Your task to perform on an android device: I want to keep track of the progress of the mango plant. For that, I need to water it every 4 days, and lastly, I watered it on November 23, 2023, so set the reminder for the watering plant for every day at 10:00 am on the LeafSnap app.
Image 0: 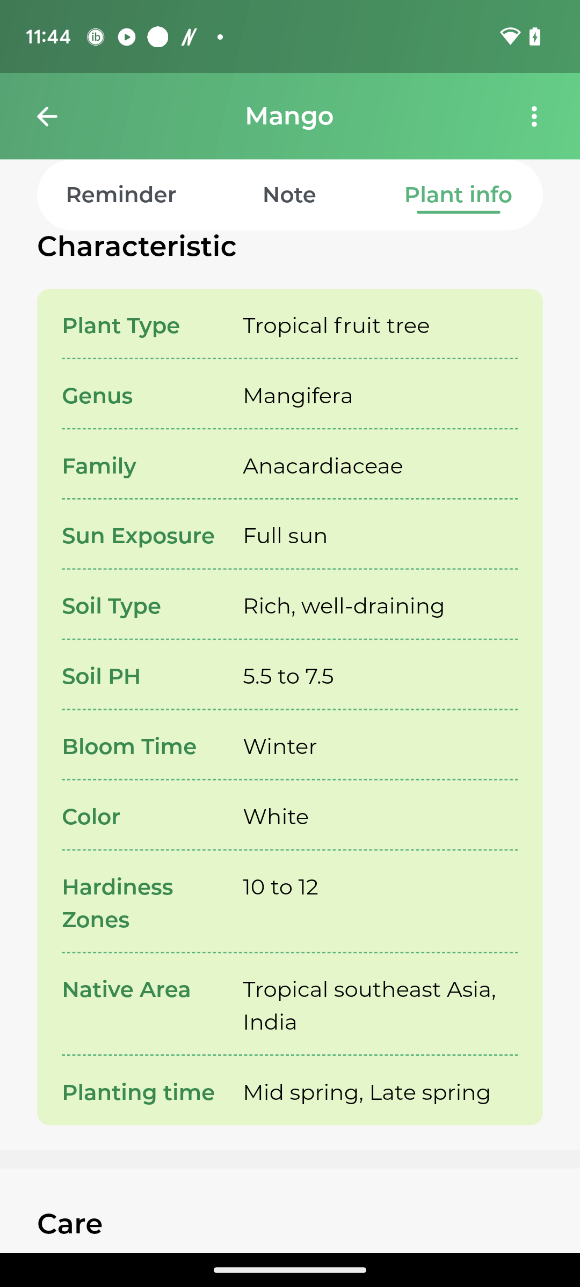
Click on the tab Reminder.
Step 0: click (121, 195)
Image 1: 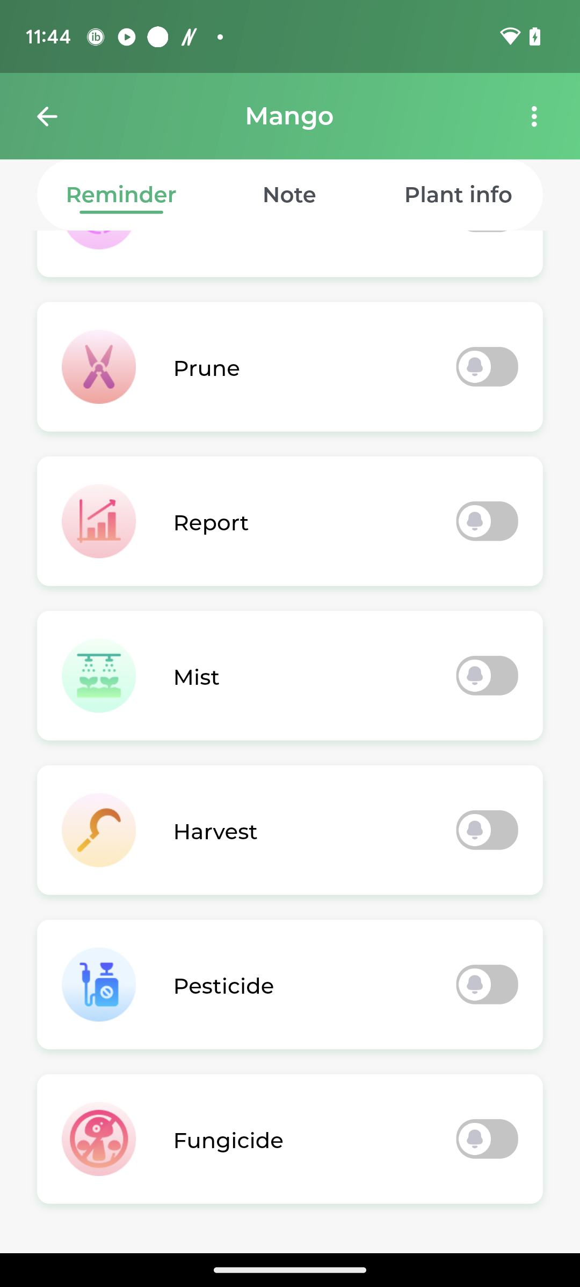
Scroll down
Step 1: scroll up
Image 2: 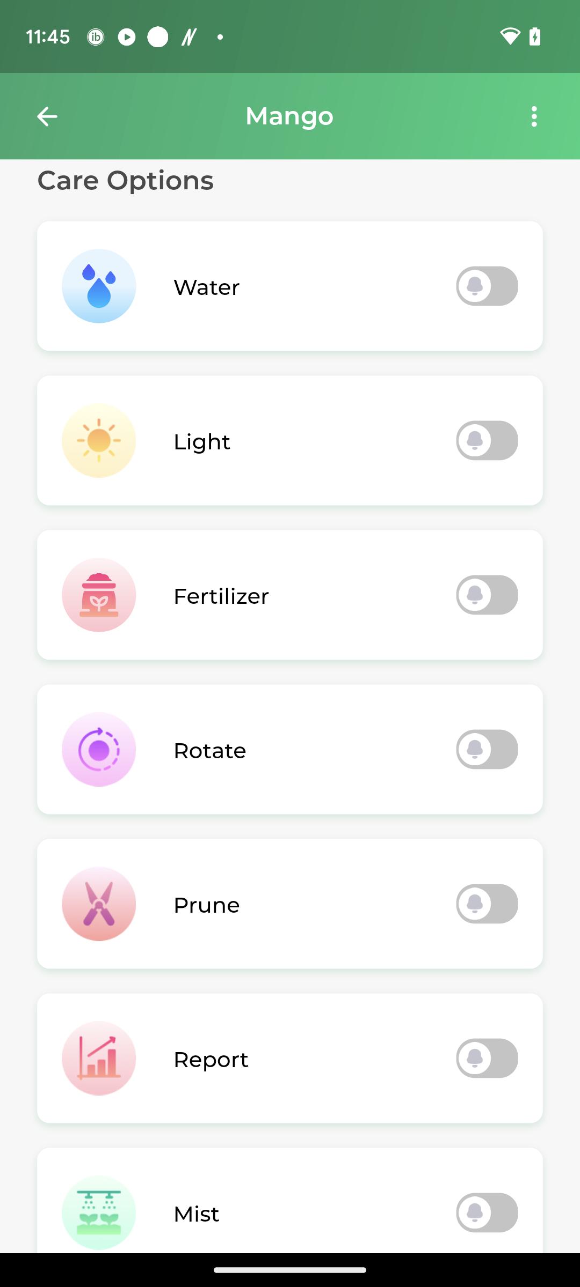
Click on the tab Water.
Step 2: click (289, 286)
Image 3: 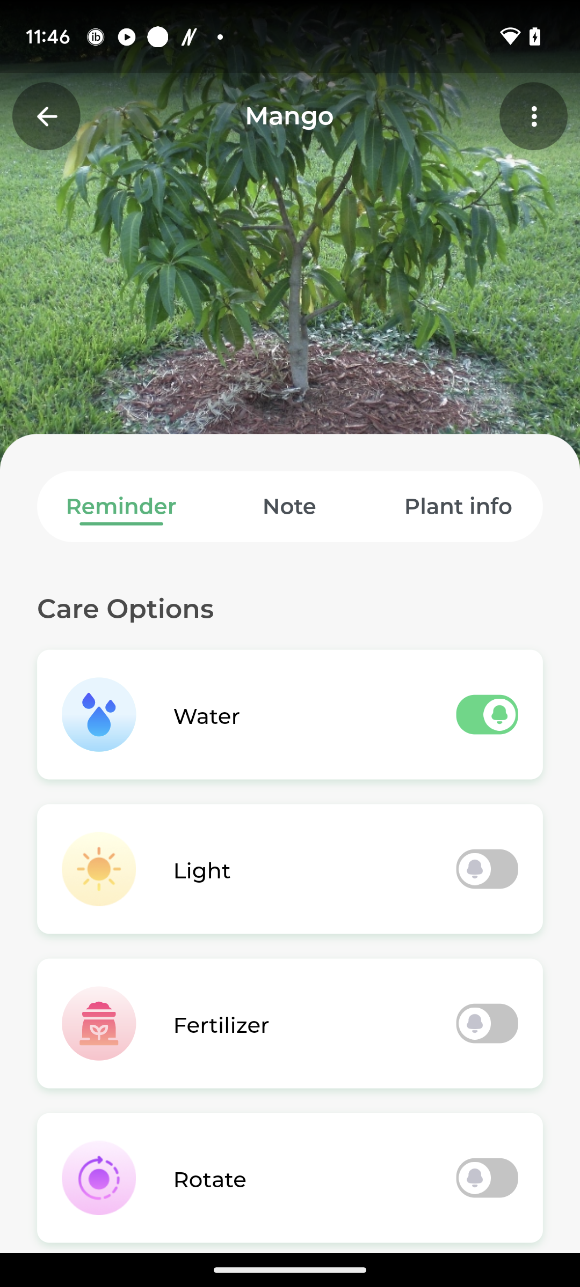
Click on the tab Water.
Step 3: click (289, 714)
Image 4: 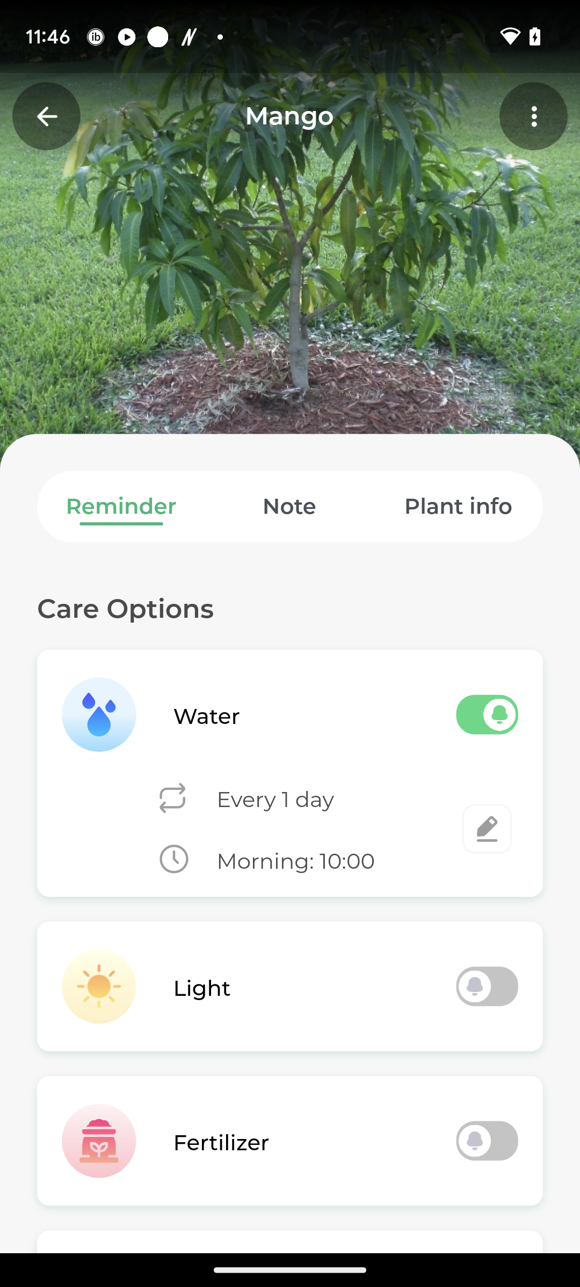
Click on the Edit Icon.
Step 4: click (486, 823)
Image 5: 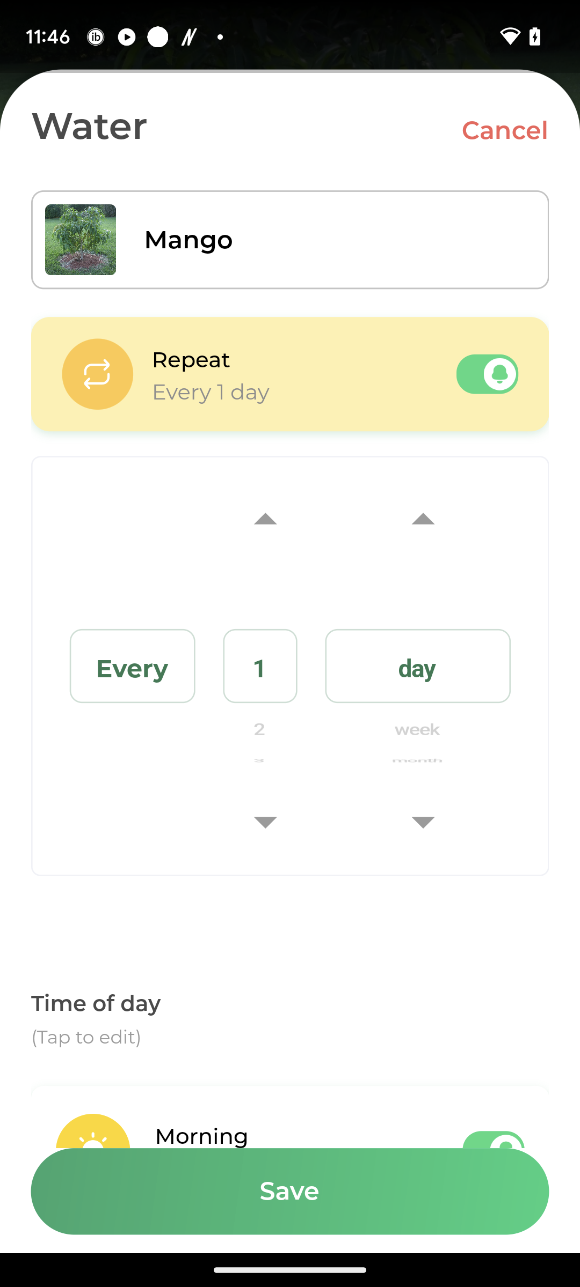
Click on the Repeat tab.
Step 5: click (342, 394)
Image 6: 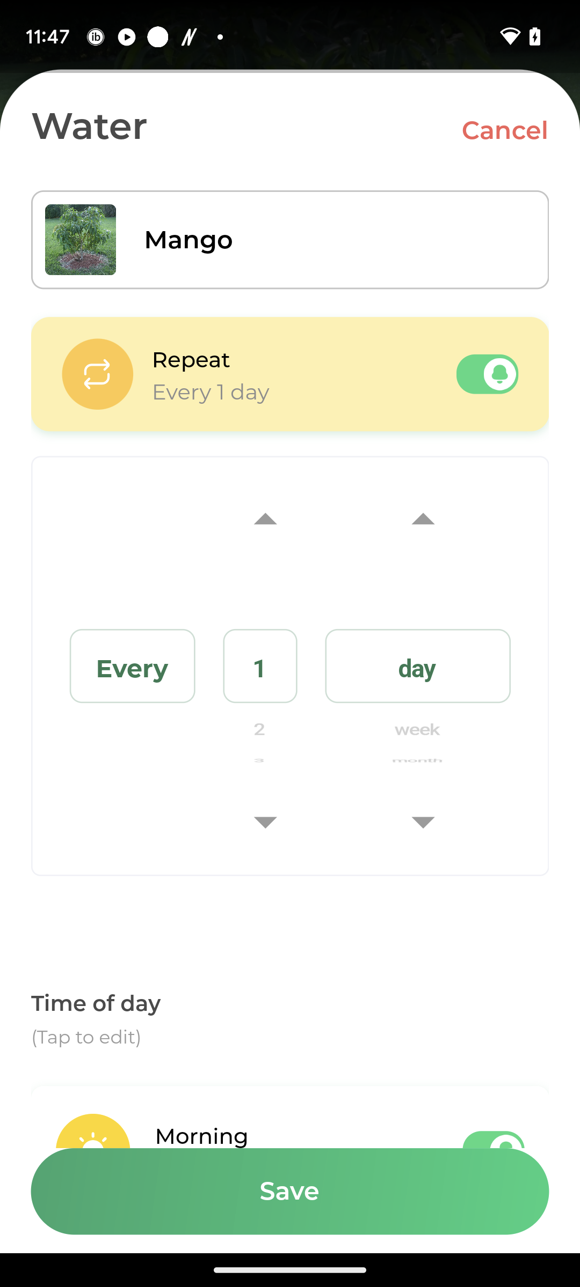
Scroll up the number bar
Step 6: scroll down
Image 7: 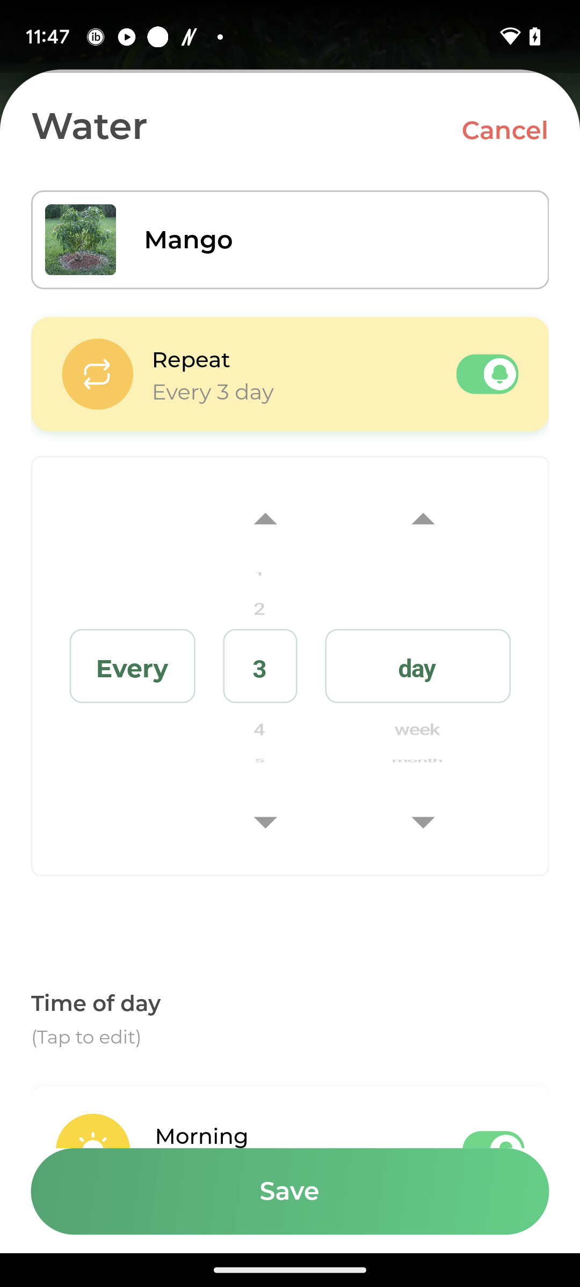
Scroll up the number bar
Step 7: scroll down
Image 8: 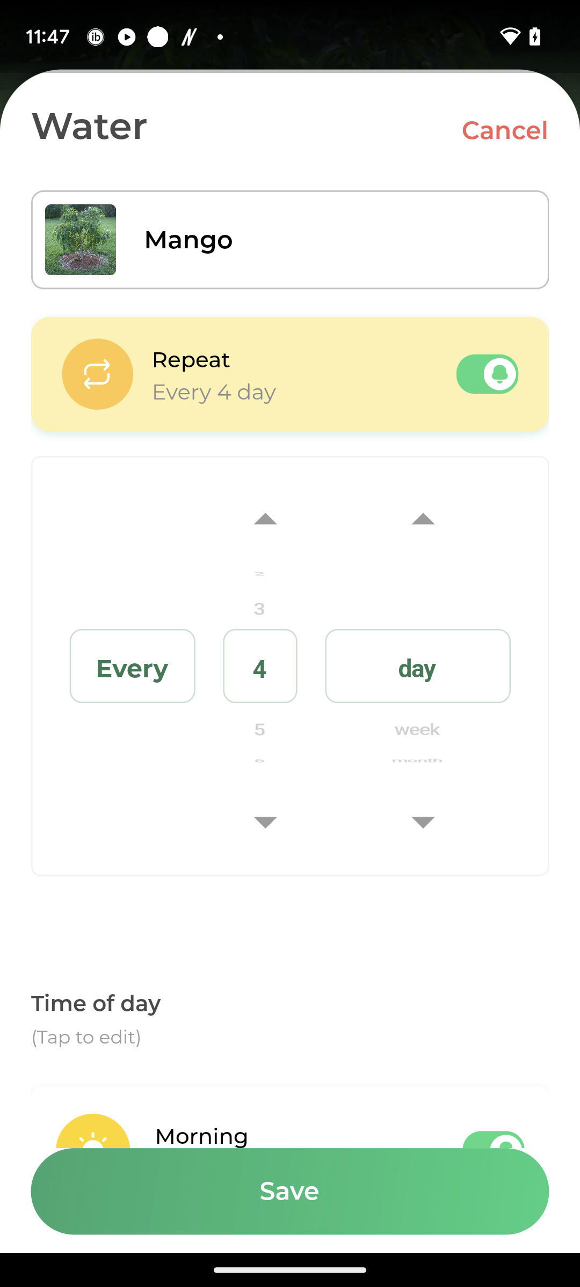
Scroll up the screen.
Step 8: scroll down
Image 9: 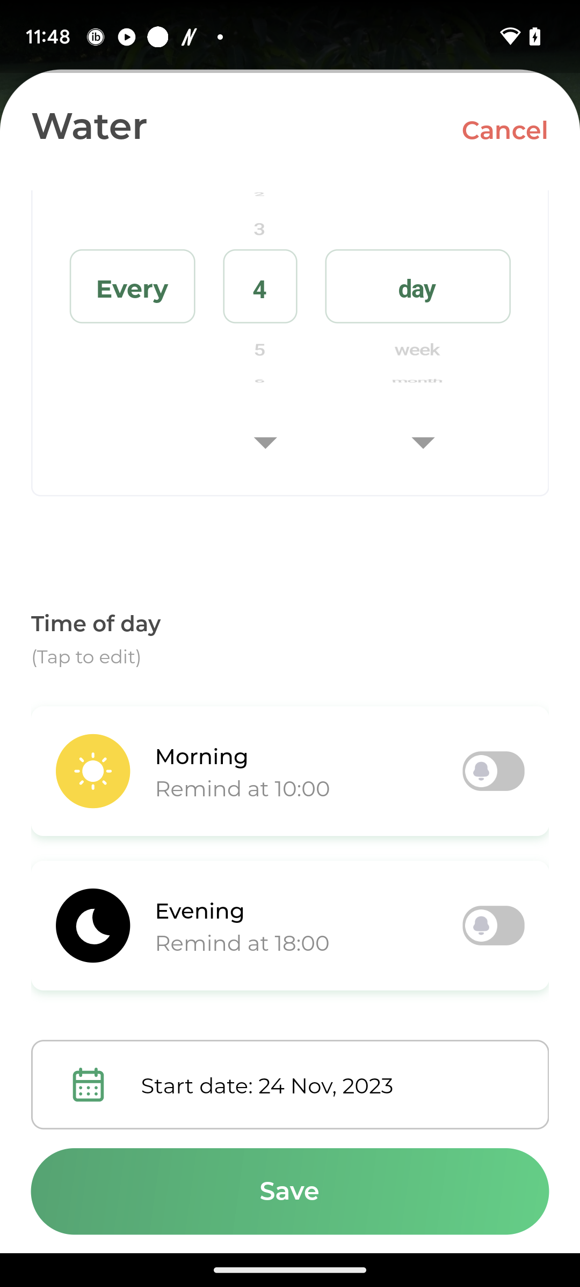
Click on the Toggle button of the  tab morning.
Step 9: click (289, 771)
Image 10: 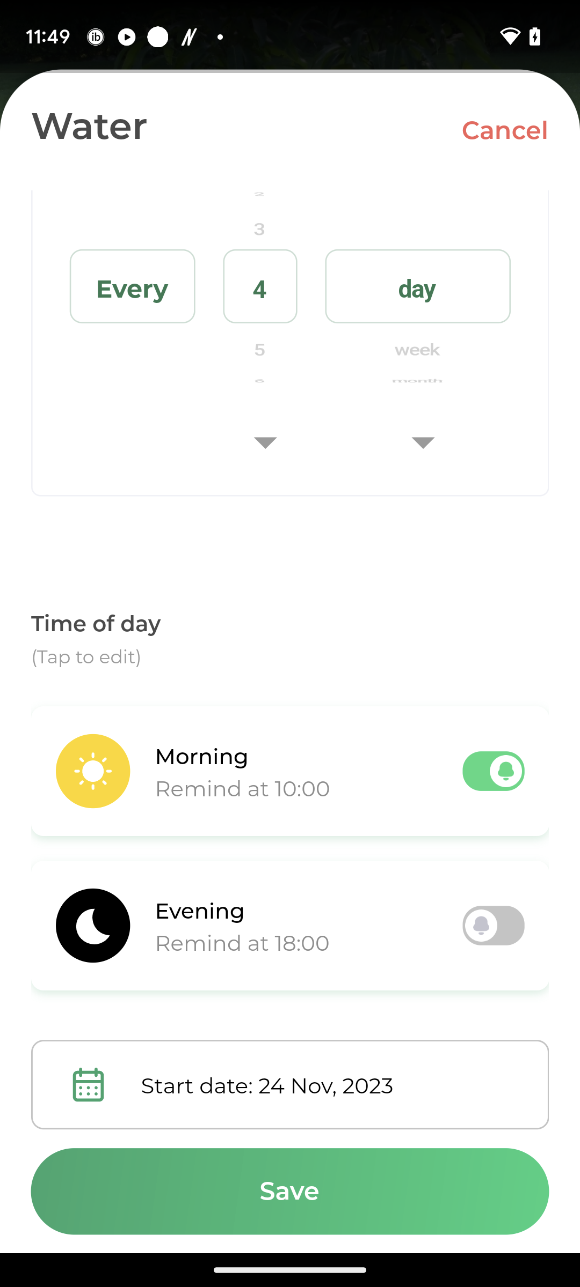
Click on the tab "Start Date".
Step 10: click (289, 1085)
Image 11: 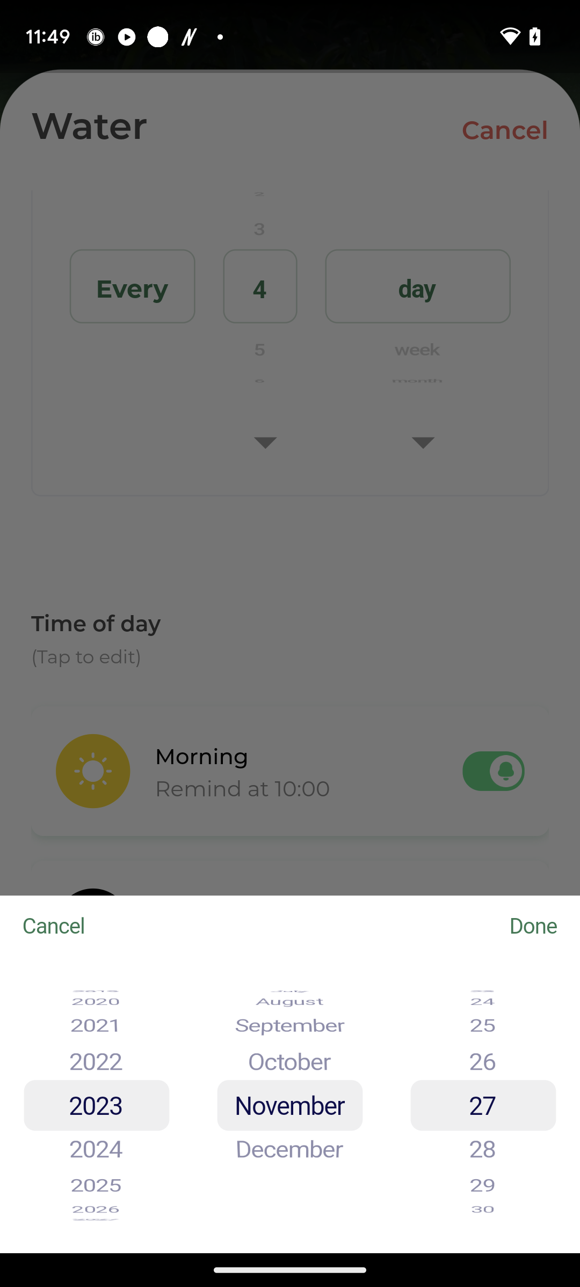
Scroll down the date bar.
Step 11: scroll up
Image 12: 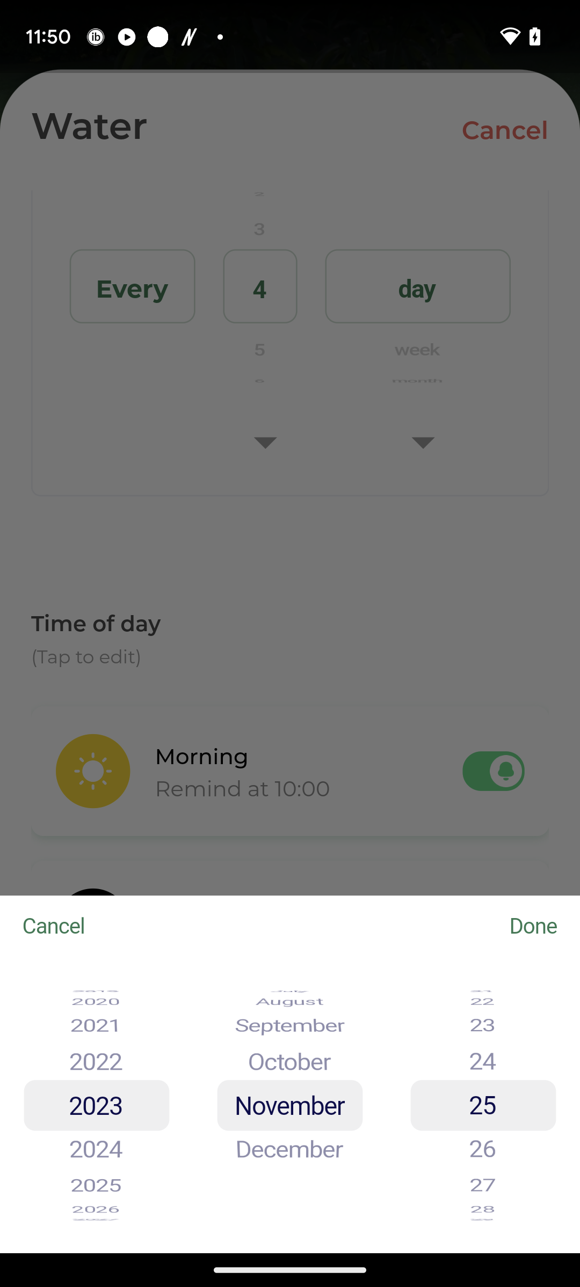
Scroll down the date bar.
Step 12: scroll up
Image 13: 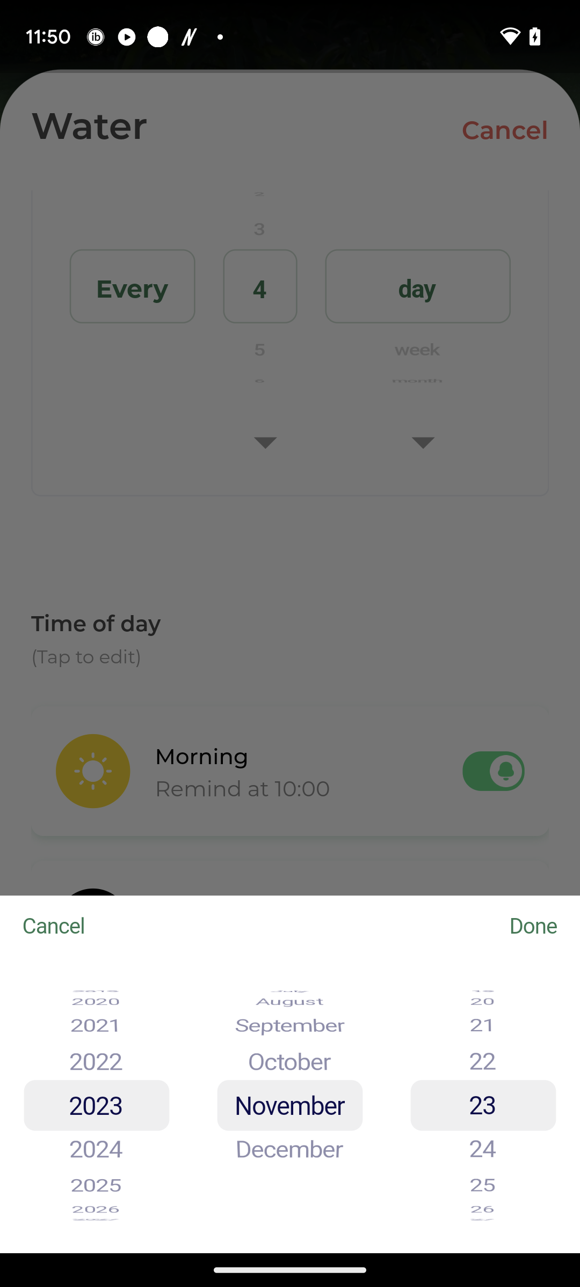
Click on the done tab.
Step 13: click (545, 926)
Image 14: 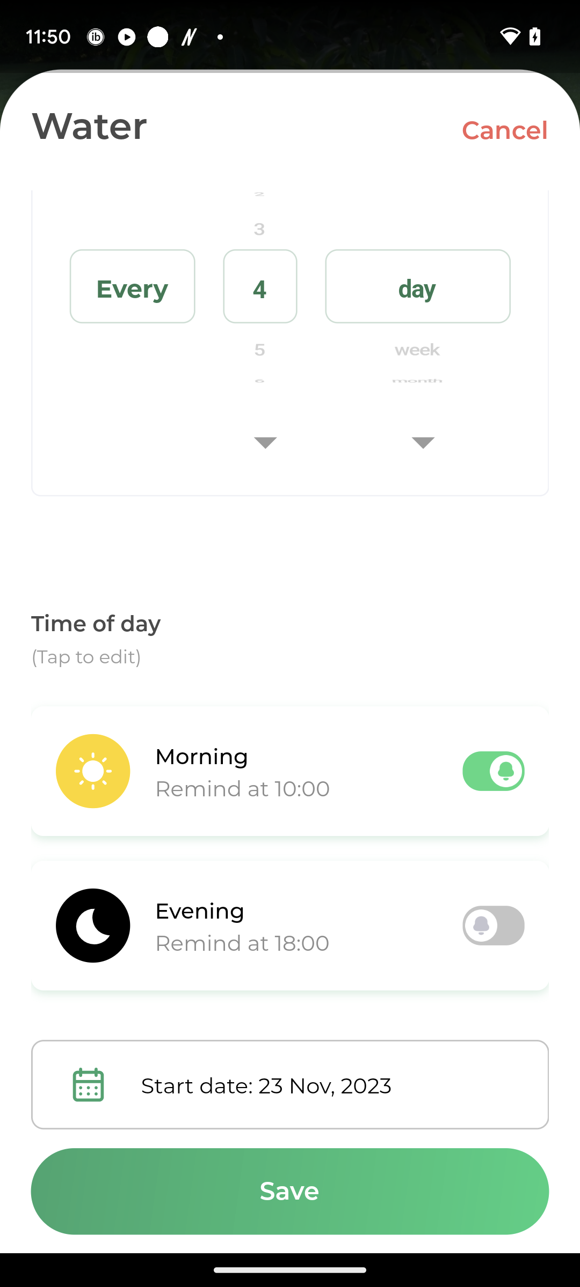
Click on the tab "Save" at the bottom.
Step 14: click (289, 1191)